Your task to perform on an android device: Cole isn't aware about the Marathon happening on 29th September Share the Marathon event to coledbwpersonatest@gmail.com
Image 0: 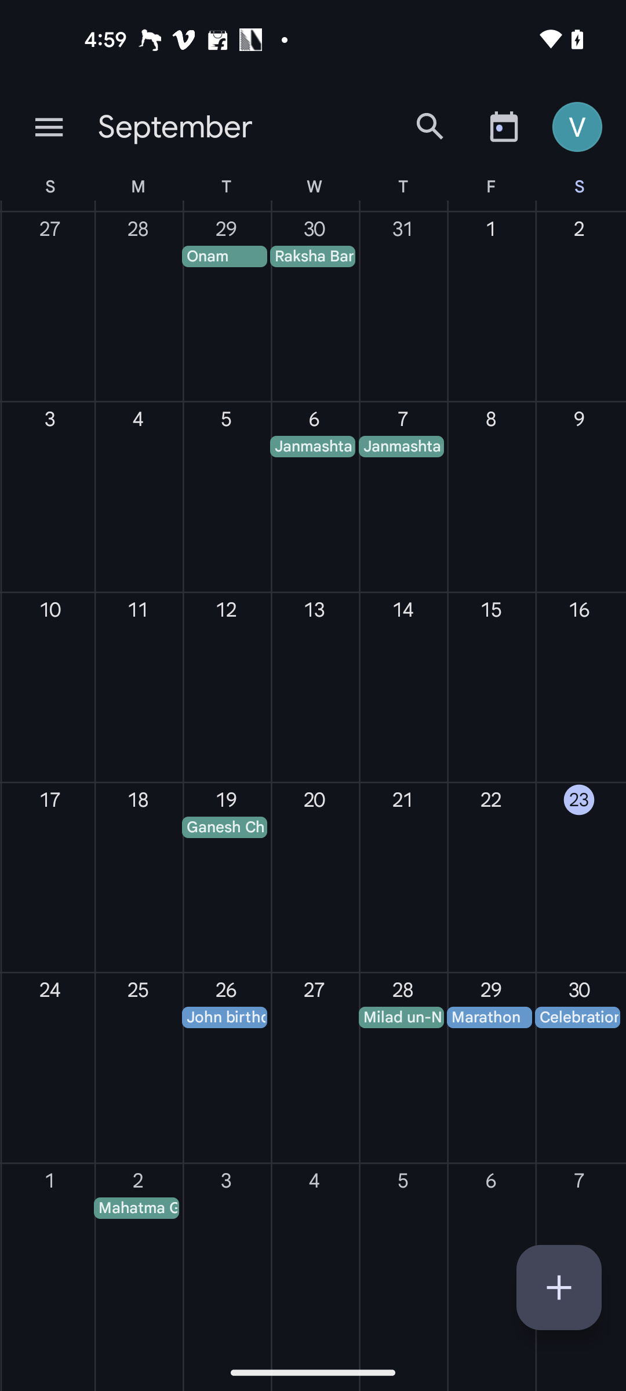
Click on the Marathon event
Step 0: click (491, 1068)
Image 2: 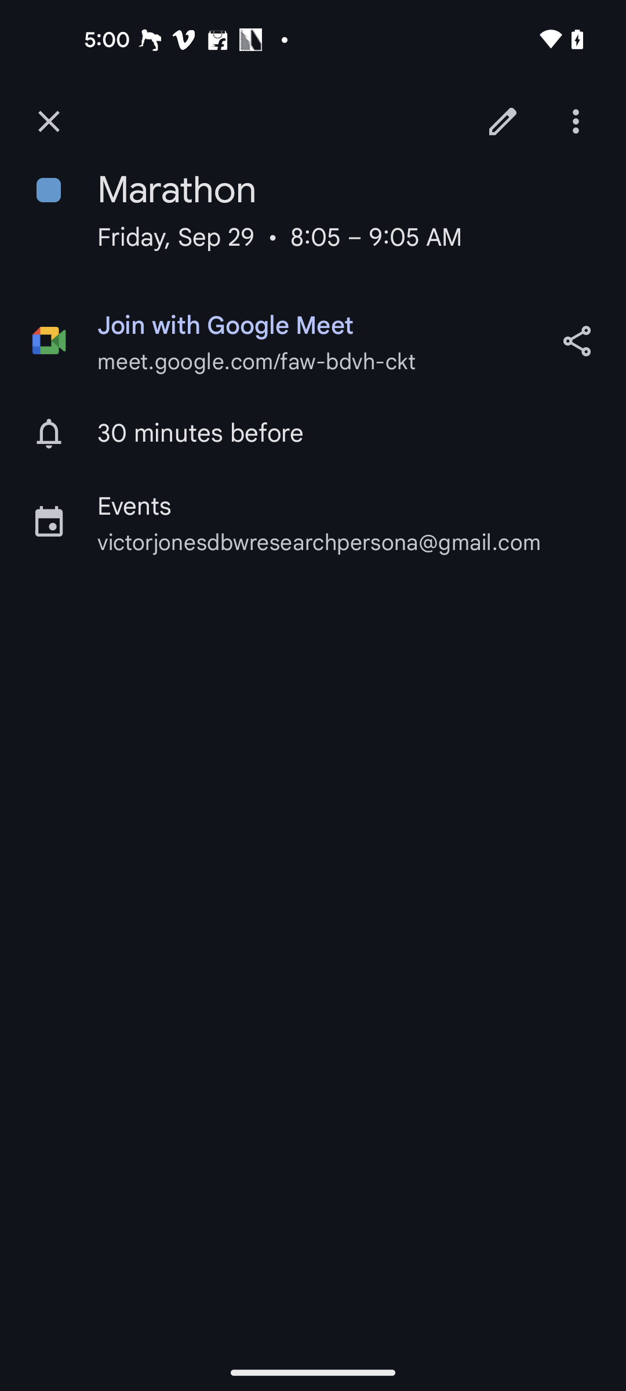
Click on the Share button
Step 2: click (577, 341)
Image 3: 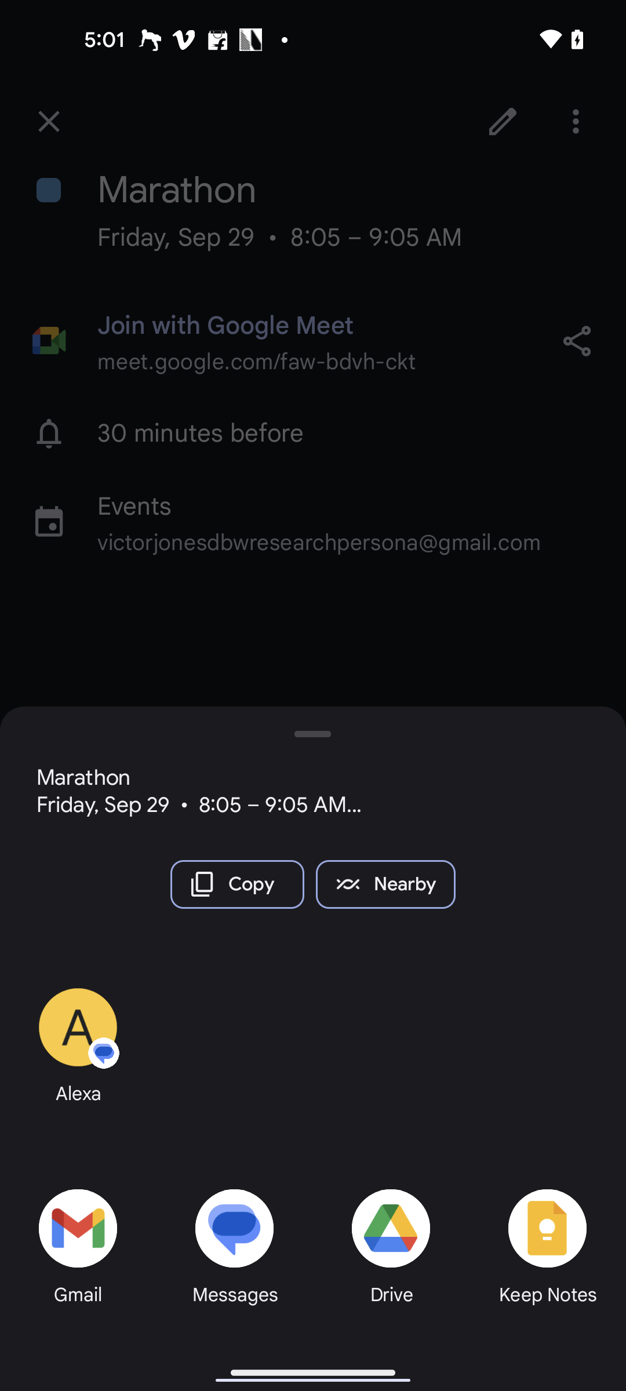
Select the Gmail for sharing the event
Step 3: click (75, 1226)
Image 4: 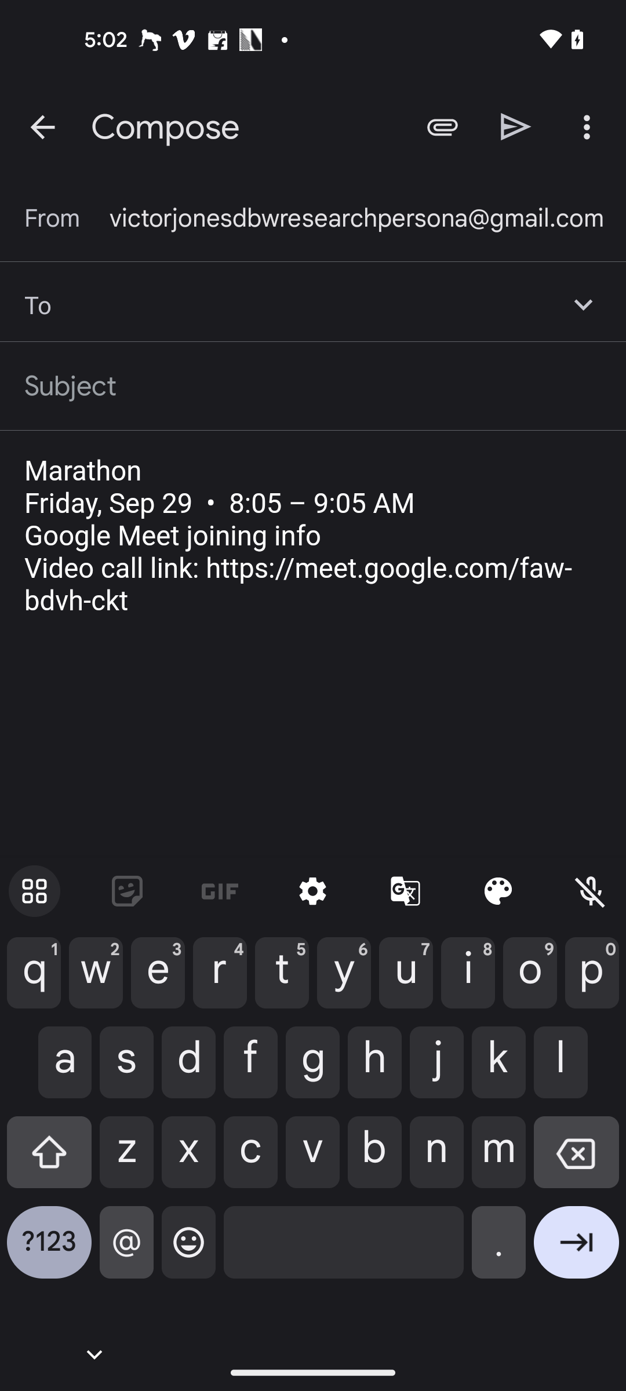
Enter the recipient mail id as Coledbwpersonatest@gmail.com
Step 4: type "Coledbwpersonatest@gmail.com"
Image 5: 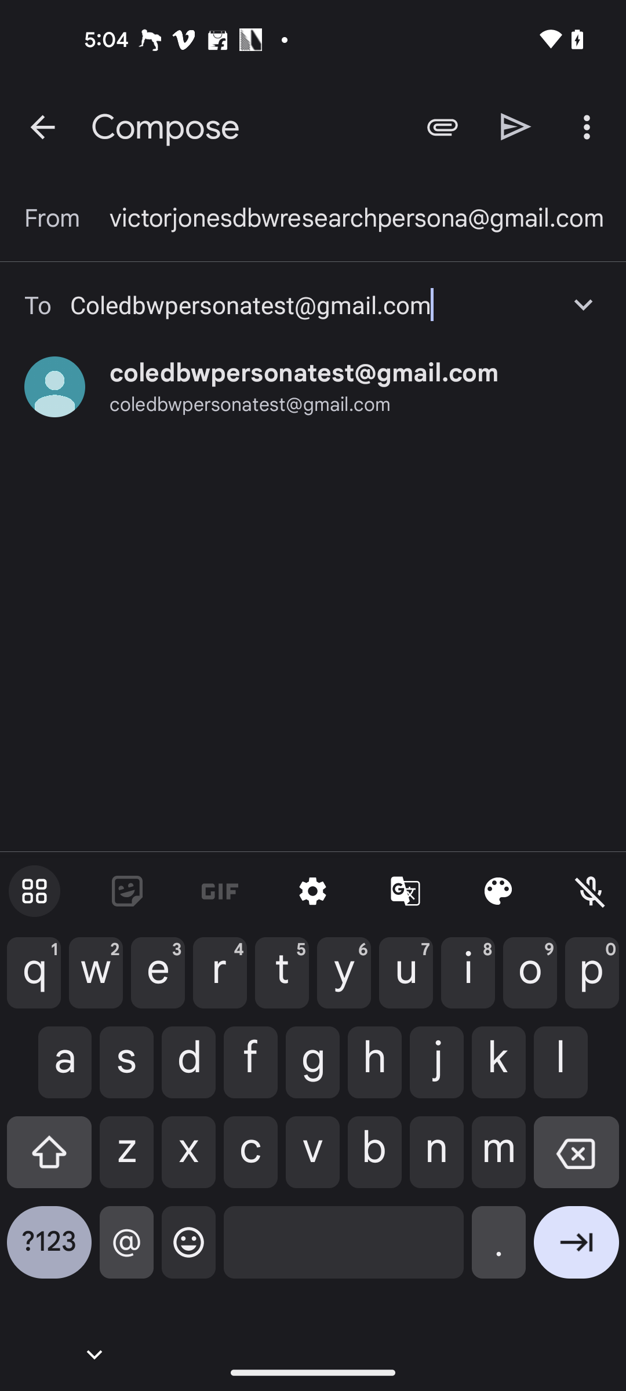
Click on the resulted mail id 
Step 5: click (304, 373)
Image 6: 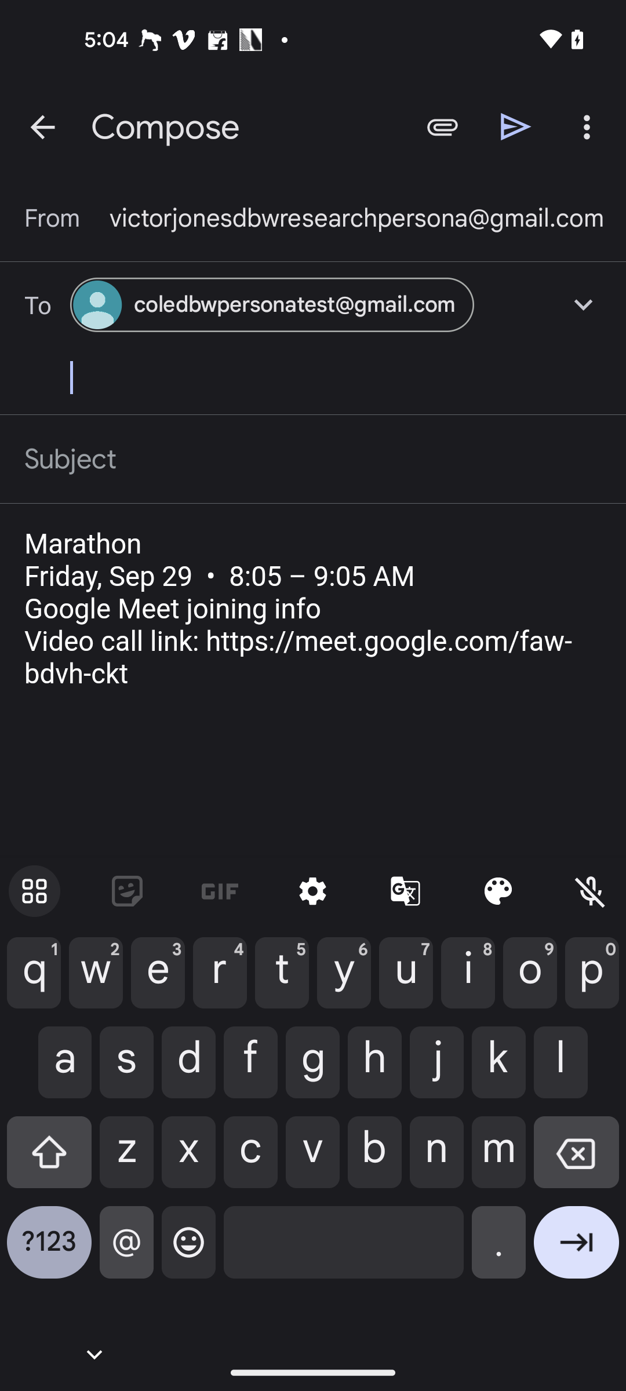
Click on the Send button 
Step 6: click (516, 126)